Your task to perform on an android device: In the Fitpro app, Record and Track your step count  
Image 1: 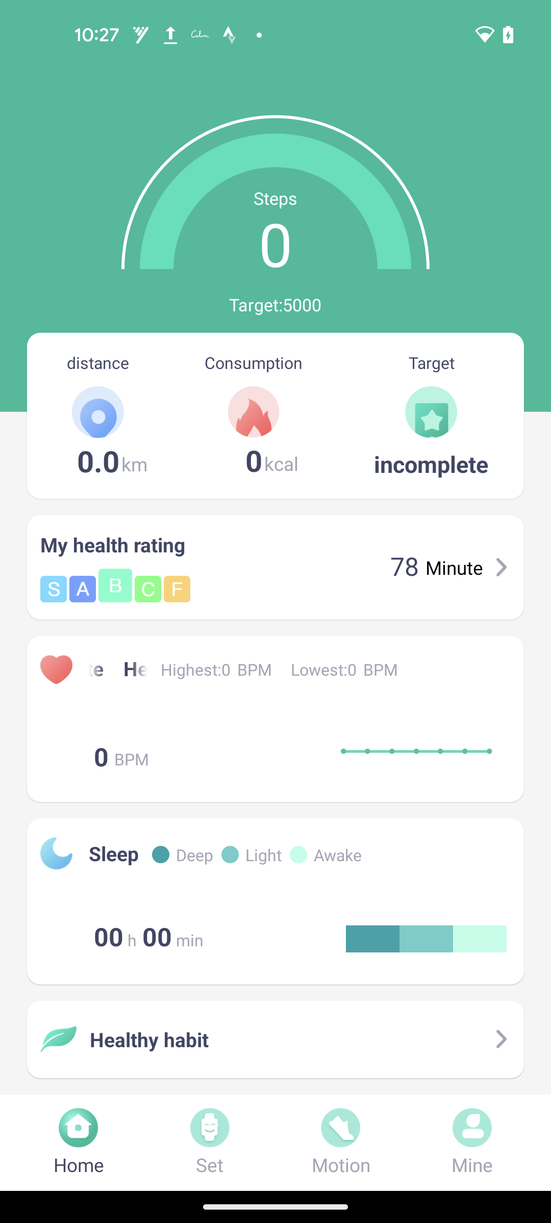
Click on the Motion section at the bottom of the screen
Step 1: click (341, 1142)
Image 2: 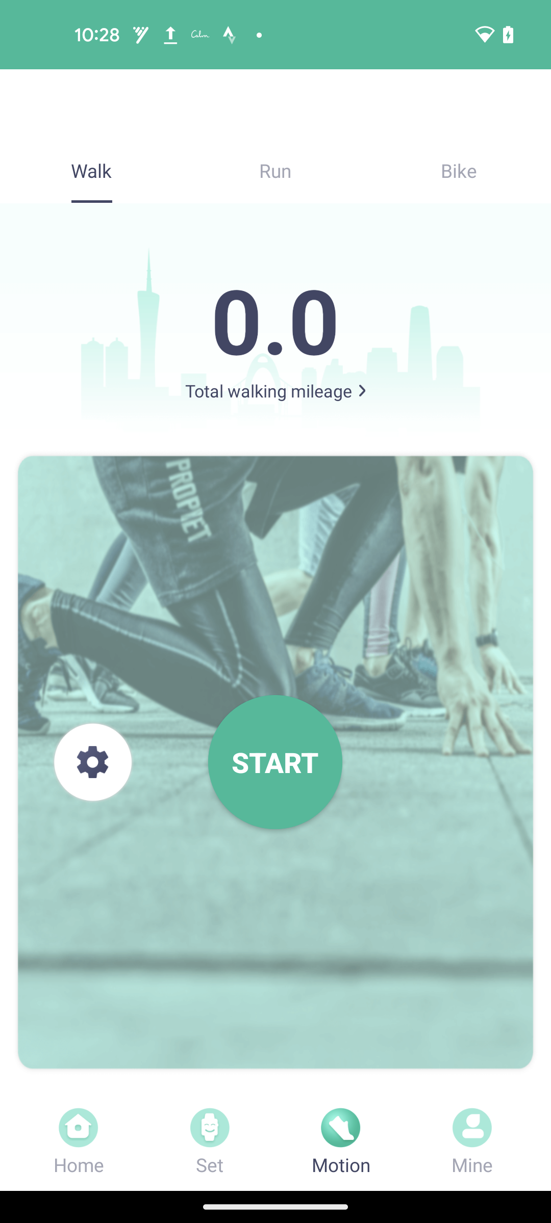
Click on the Start button
Step 2: click (275, 762)
Image 3: 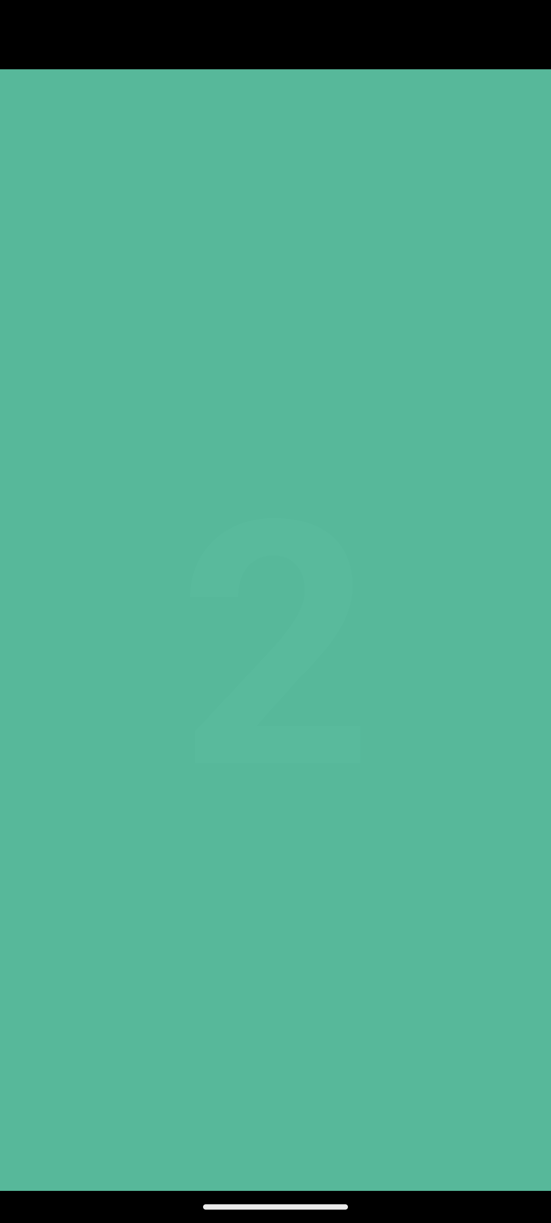
Click on the Start button
Step 3: wait
Image 4: 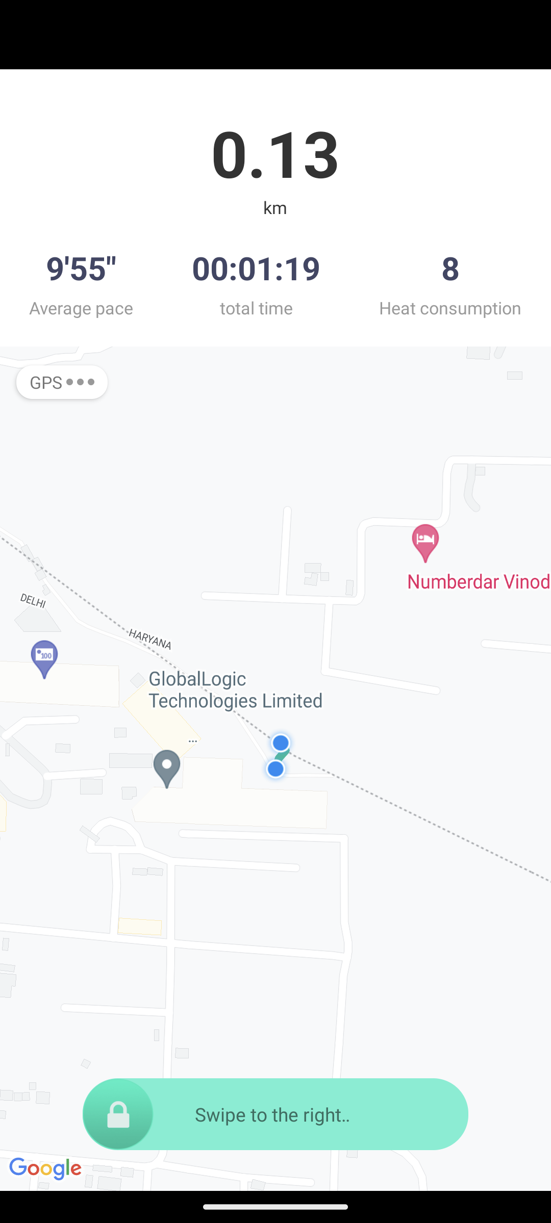
Swipe right to lock bar
Step 4: scroll left
Image 5: 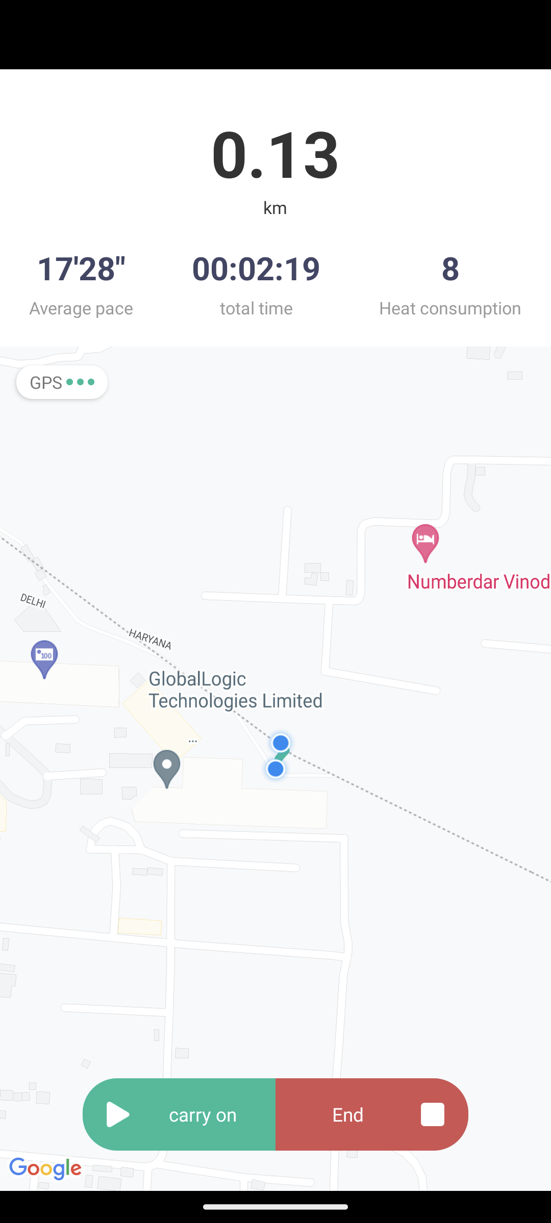
Click on the End button
Step 5: click (372, 1114)
Image 6: 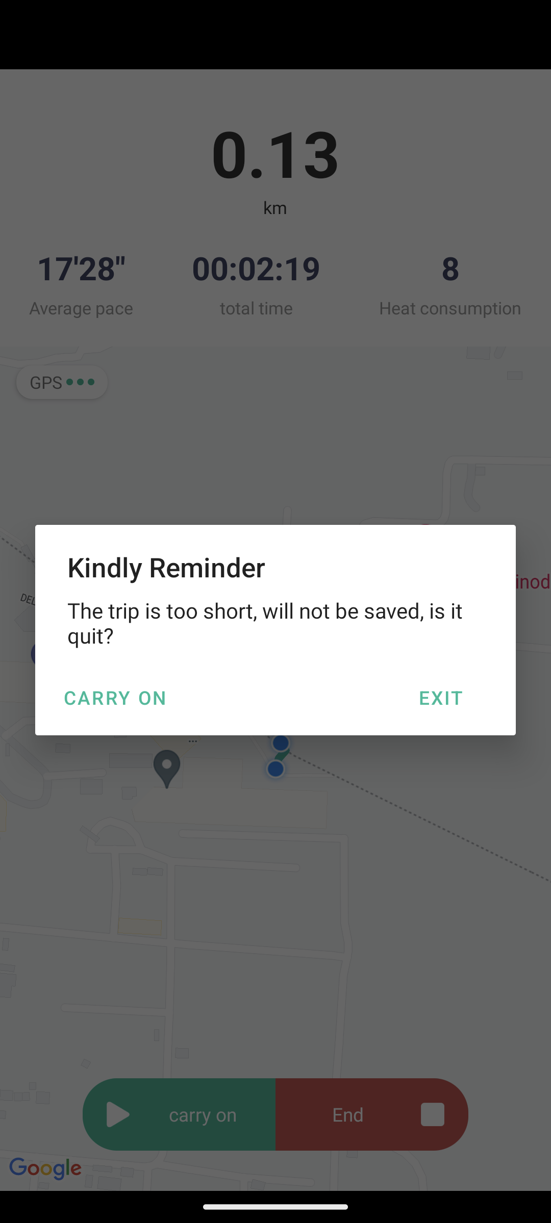
Click on the Exit at the pop up window
Step 6: click (440, 698)